Your task to perform on an android device: Open the CARS24 app & search the car Toyota Fortuner
Image 0: 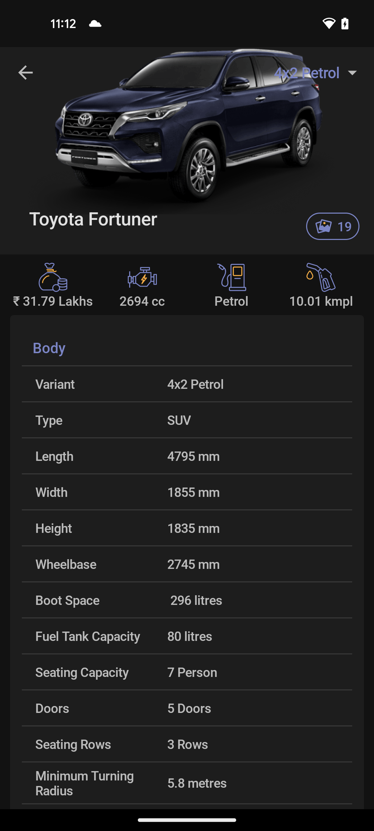
open the CARS24 app
Step 0: open app "CARS24"
Image 1: 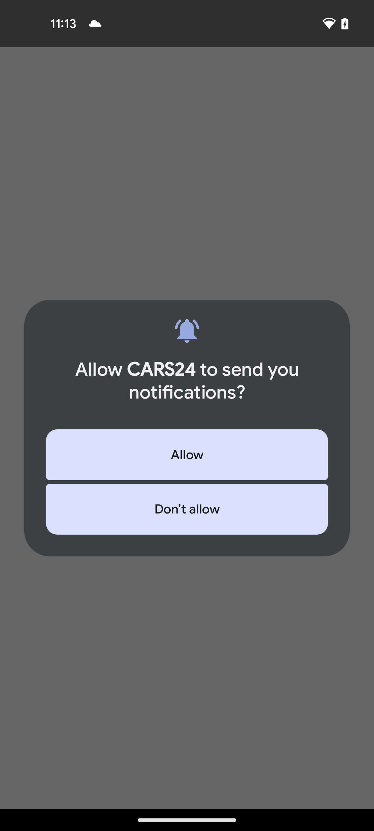
click on Allow
Step 1: click (187, 455)
Image 2: 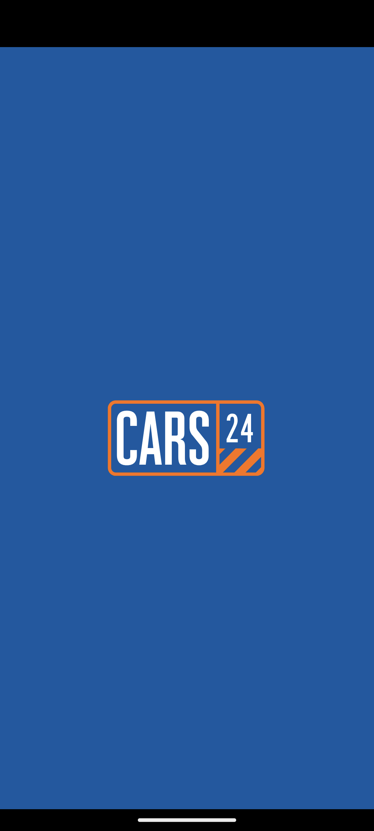
click on Allow
Step 2: wait
Image 3: 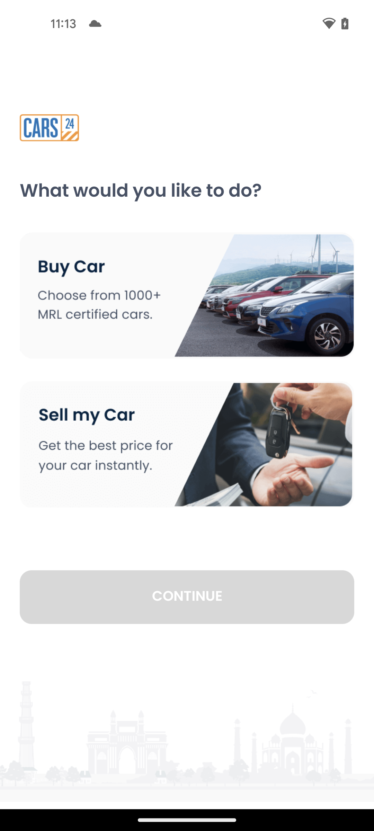
select the Buy Car option
Step 3: click (80, 272)
Image 4: 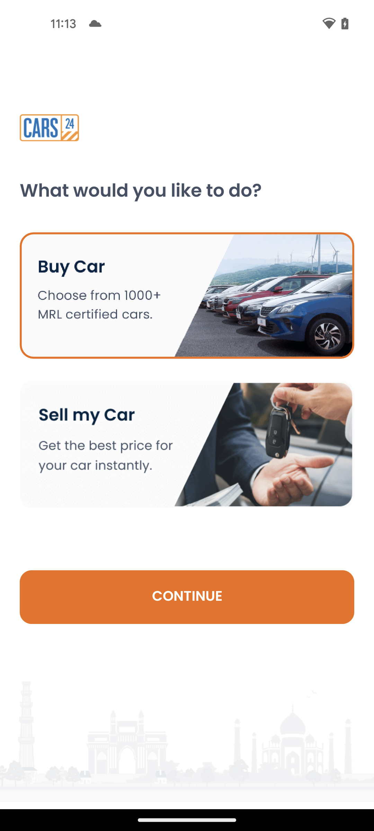
click on Continue button
Step 4: click (187, 597)
Image 5: 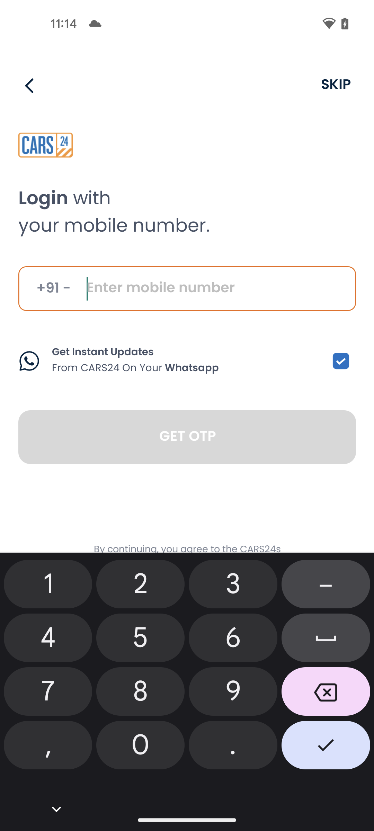
click on Skip option at the top right corner of the screen
Step 5: click (336, 85)
Image 6: 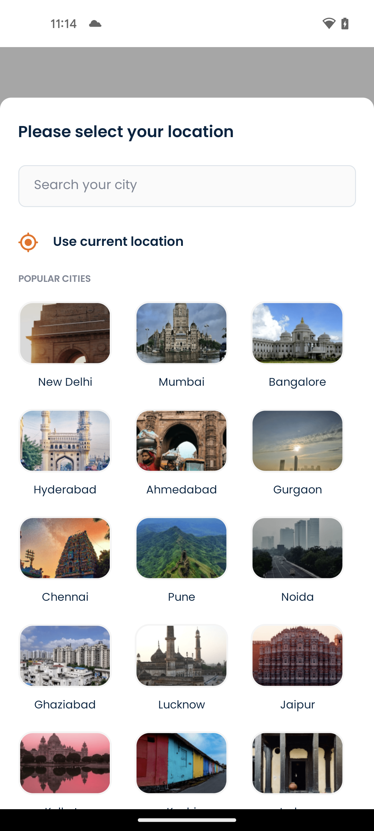
click on the New Delhi option
Step 6: click (135, 352)
Image 7: 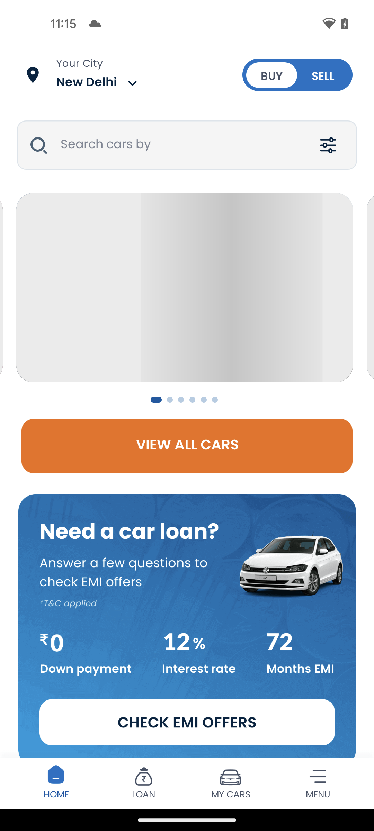
click on the search bar at the top of the screen
Step 7: click (203, 145)
Image 8: 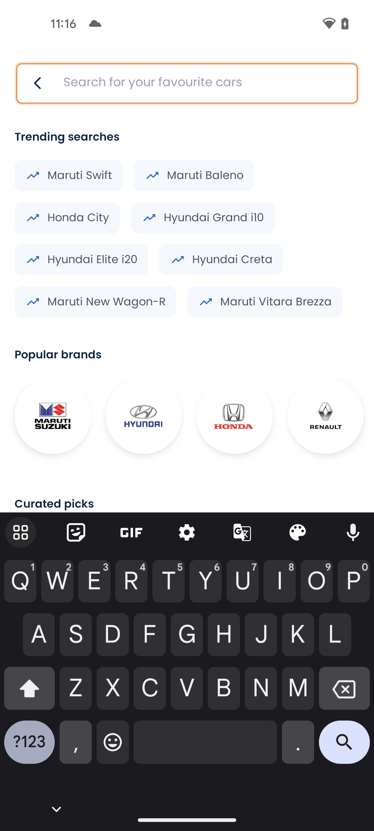
enter the car name Toyota Fortuner
Step 8: type "Toyota Fortuner"
Image 9: 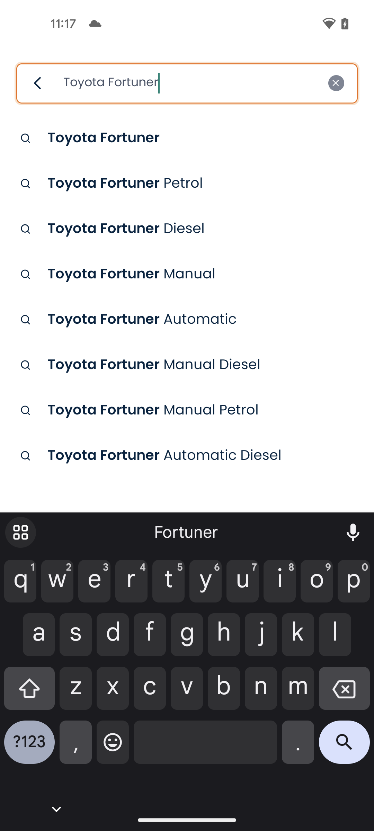
click on search icon at the bottom right corner of the screen
Step 9: click (344, 747)